Your task to perform on an android device: Look for the cabinet handles in the Hardware category in the TEMU app.
Image 0: 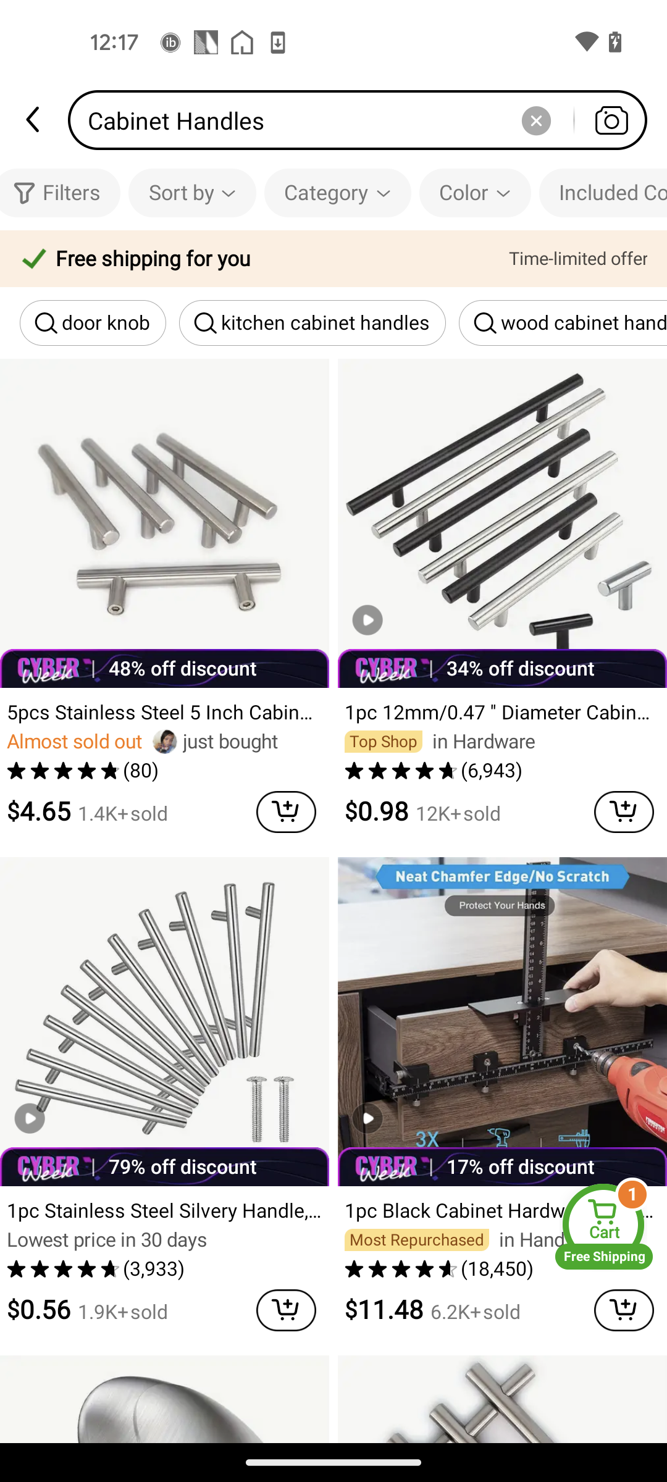
Click on the Category filter 
Step 0: click (326, 193)
Image 1: 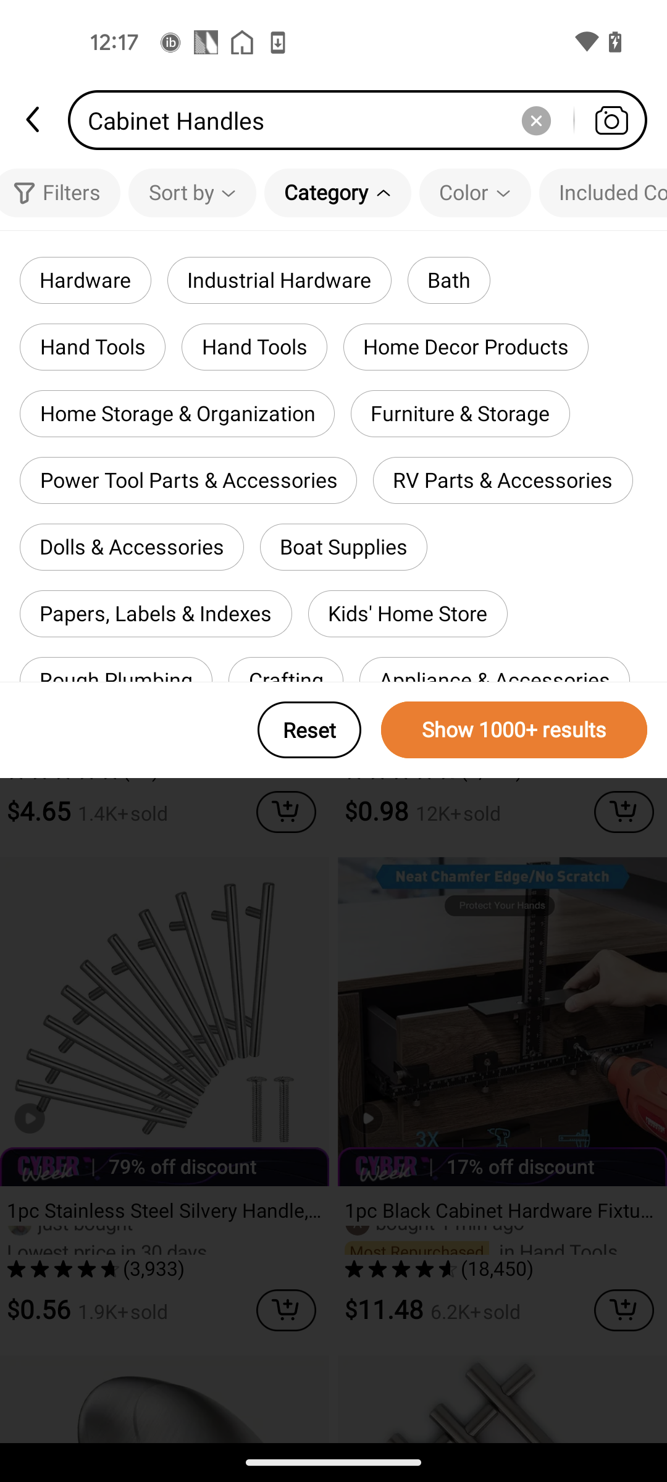
Click on the Hardware category filter
Step 1: click (85, 280)
Image 2: 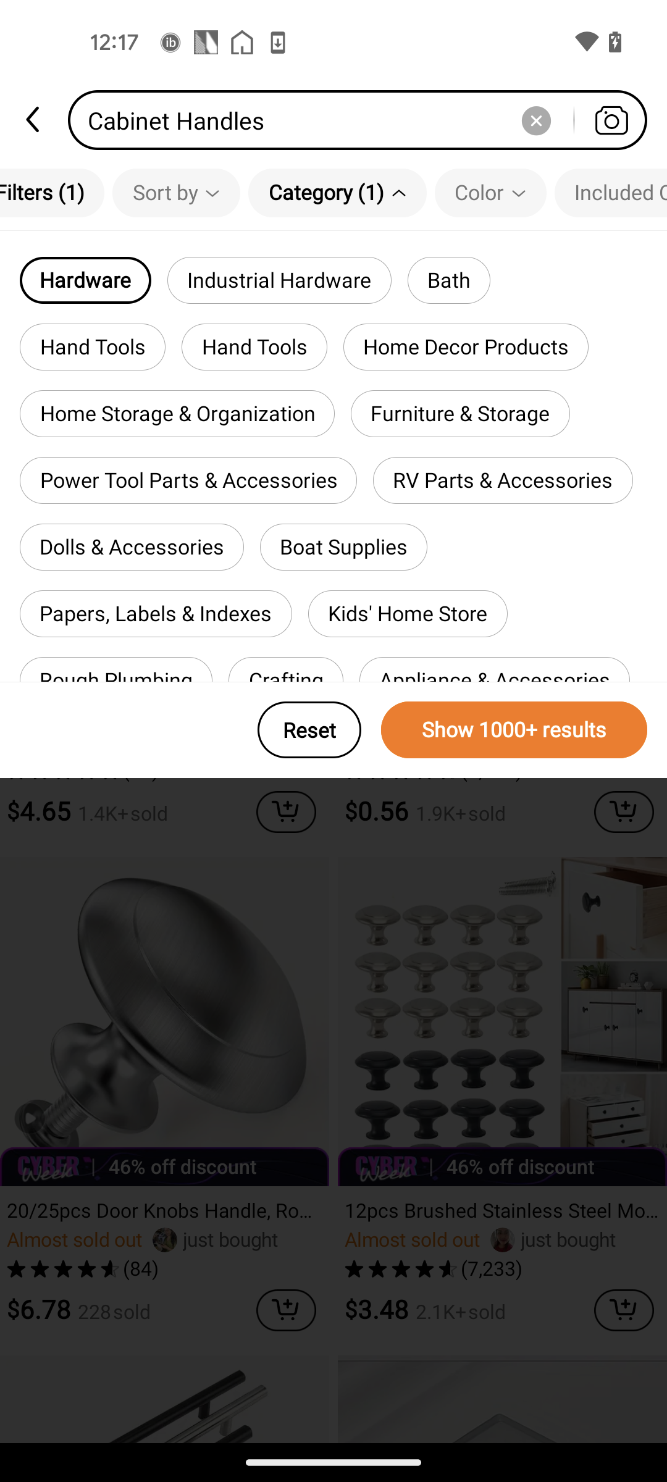
Click on the Show results button
Step 2: click (514, 729)